Your task to perform on an android device: I am satisfied with the Philips 360 degree CCTV. Add the product to my cart in the Amazon app.
Image 0: 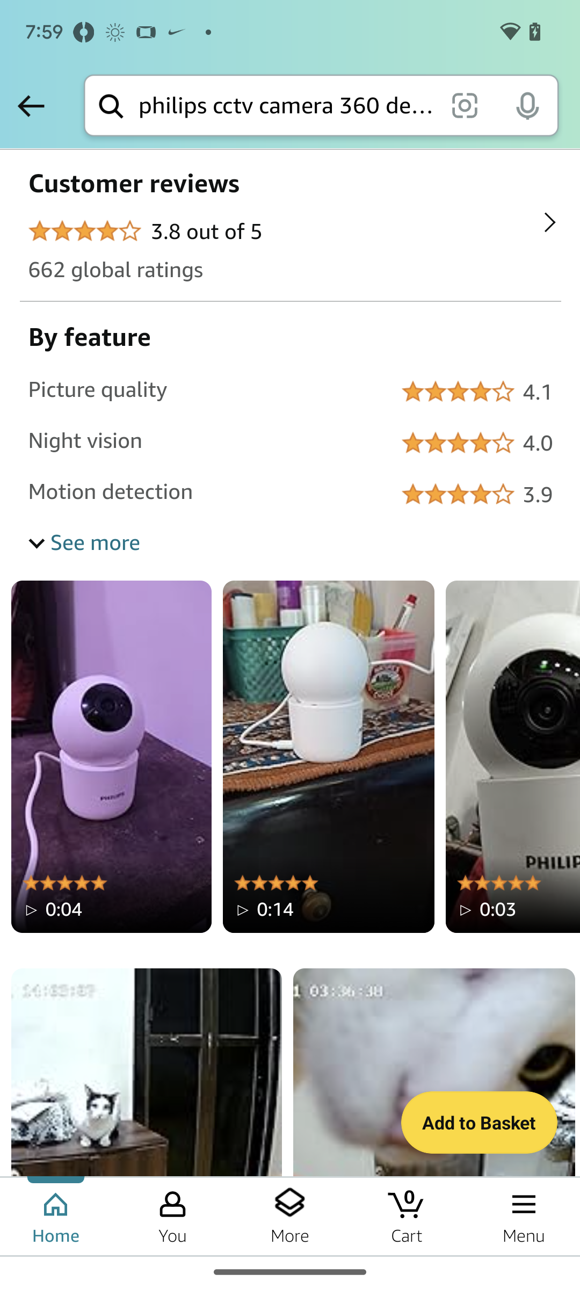
Swipe up to view the product.
Step 0: scroll down
Image 1: 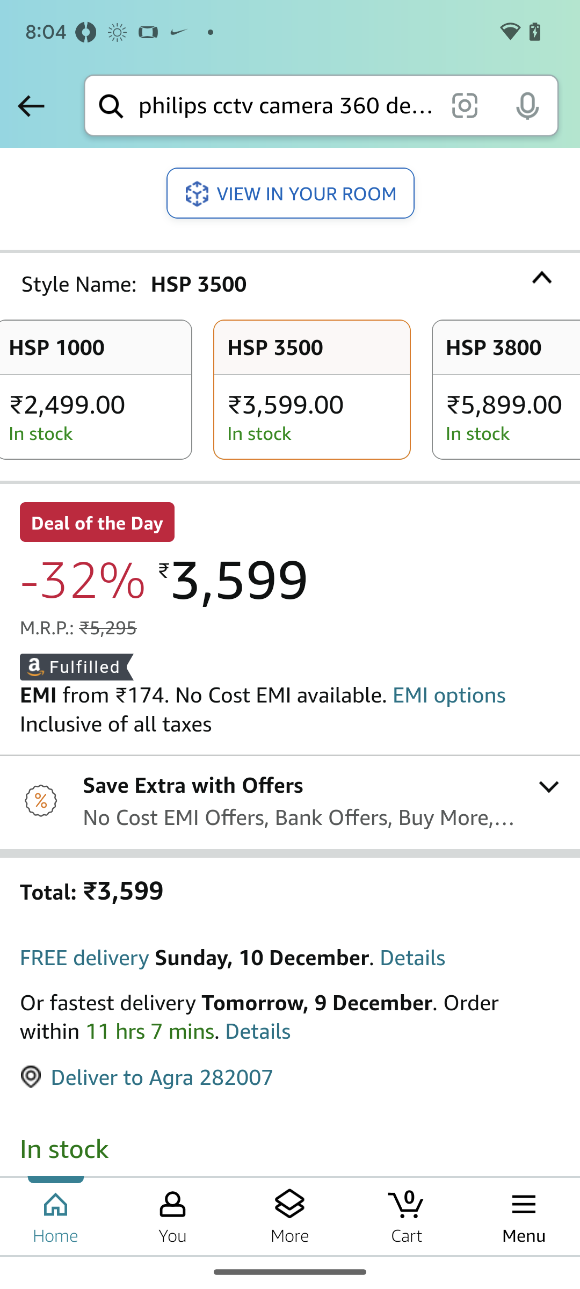
Swipe up to view the product.
Step 1: wait
Image 2: 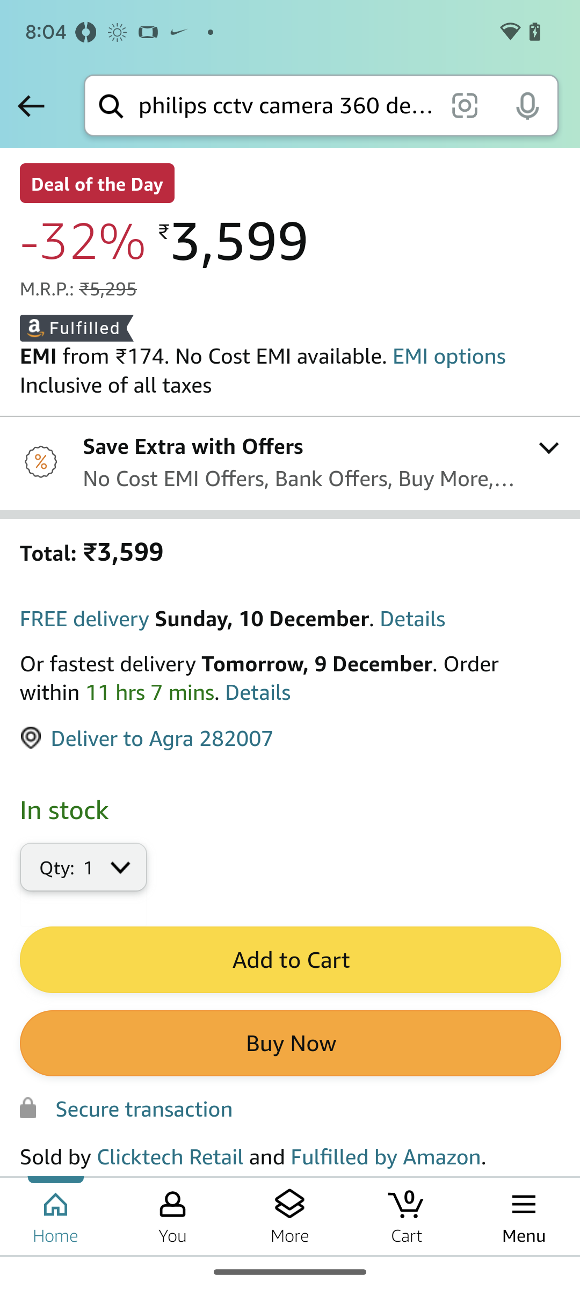
Click on the Add to cart button.
Step 2: wait